Your task to perform on an android device: I'd like to contact customer service for assistance with my payment invoice inquiry.
Image 0: 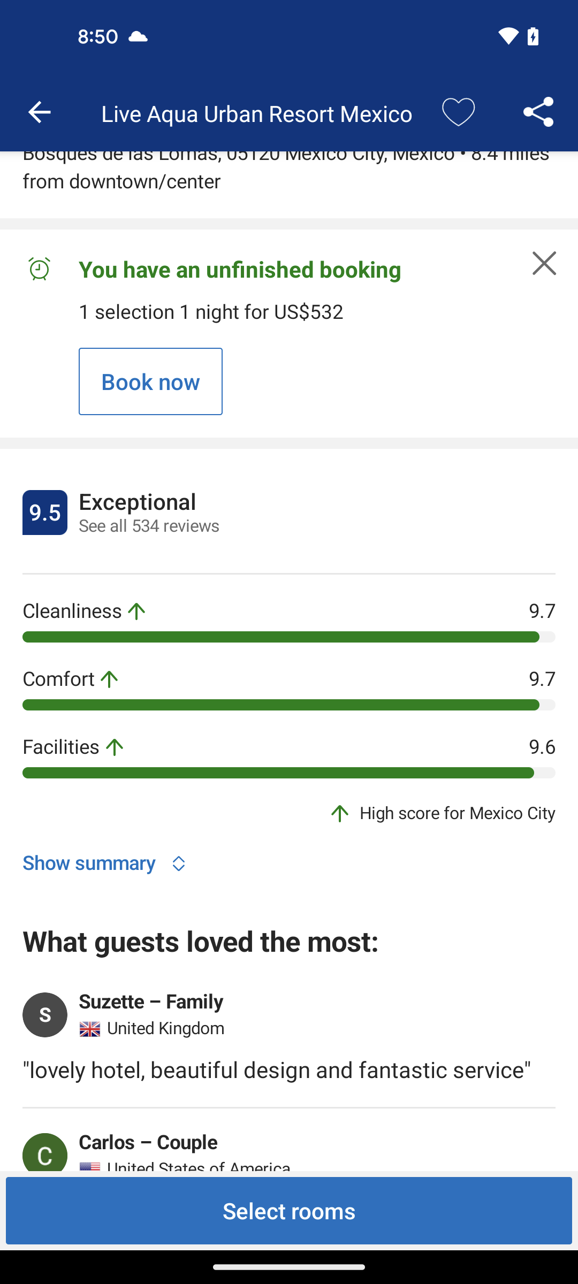
go back
Step 0: press back button
Image 1: 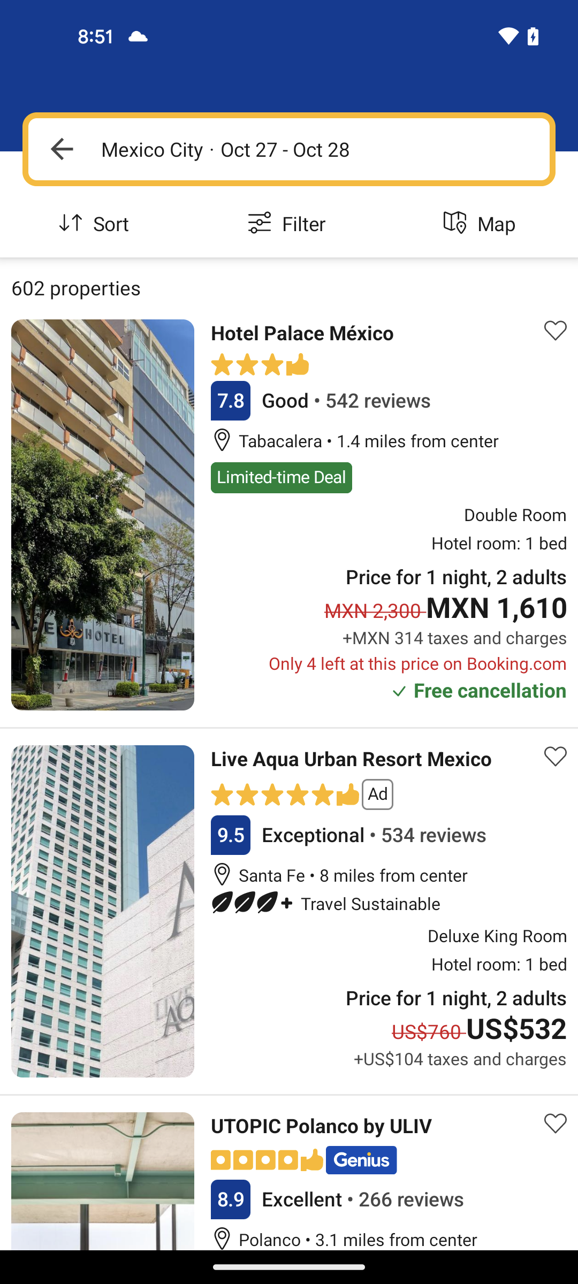
go back
Step 1: press back button
Image 2: 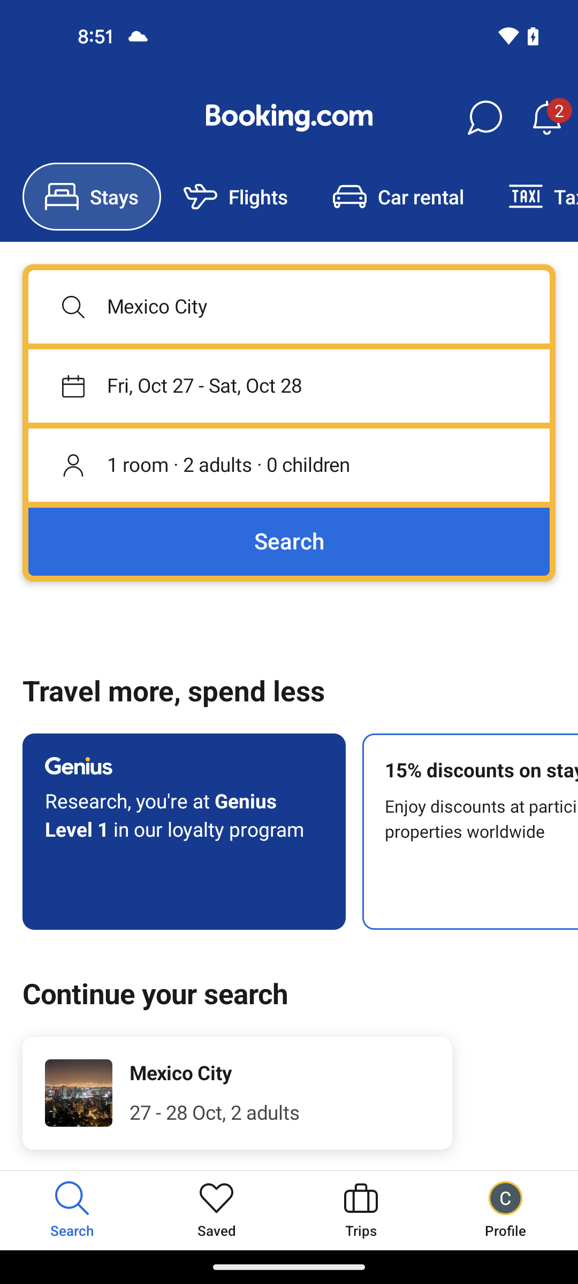
click on the profile icon at the bottom right corner of the screen
Step 2: click (506, 1210)
Image 3: 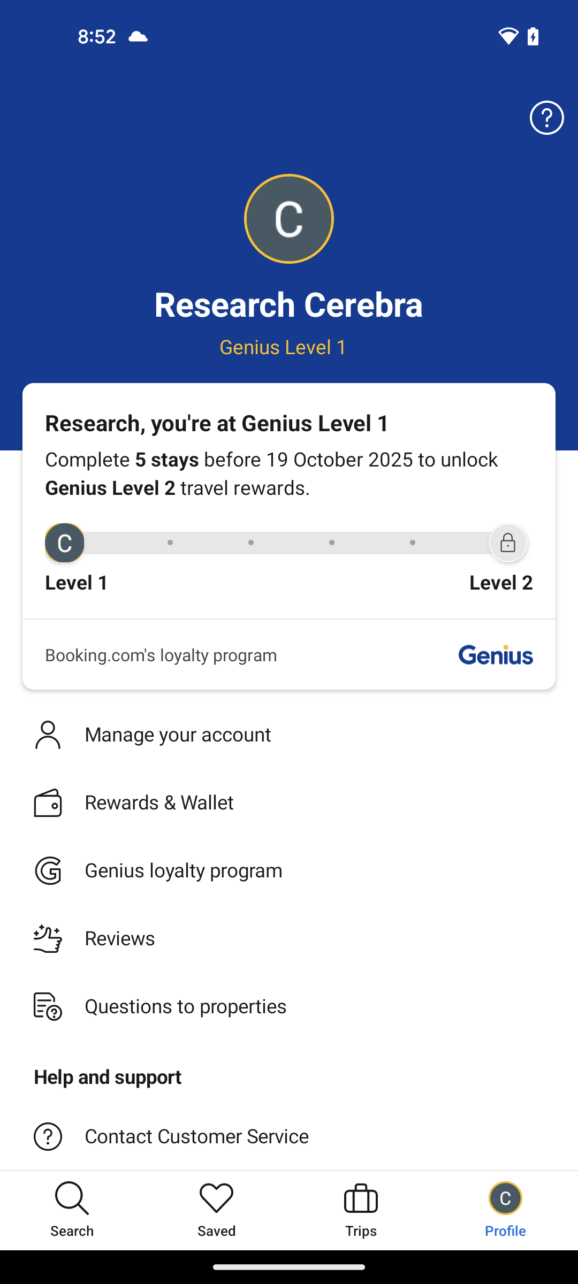
click on the Contact Customer Service option
Step 3: click (314, 1136)
Image 4: 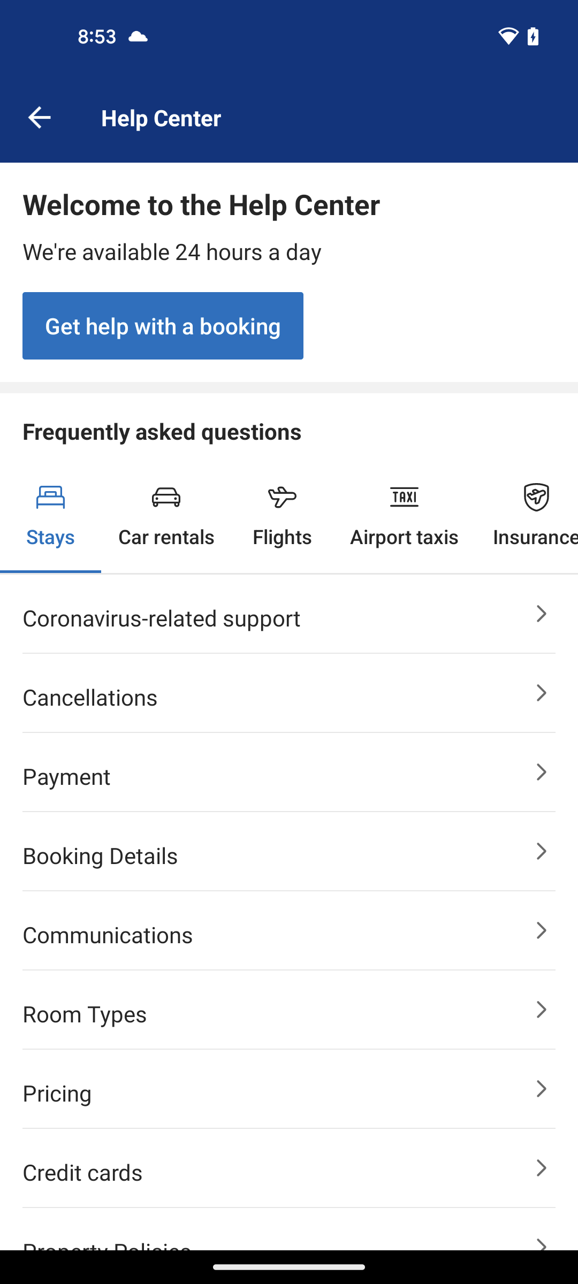
click on the Payment option
Step 4: click (269, 777)
Image 5: 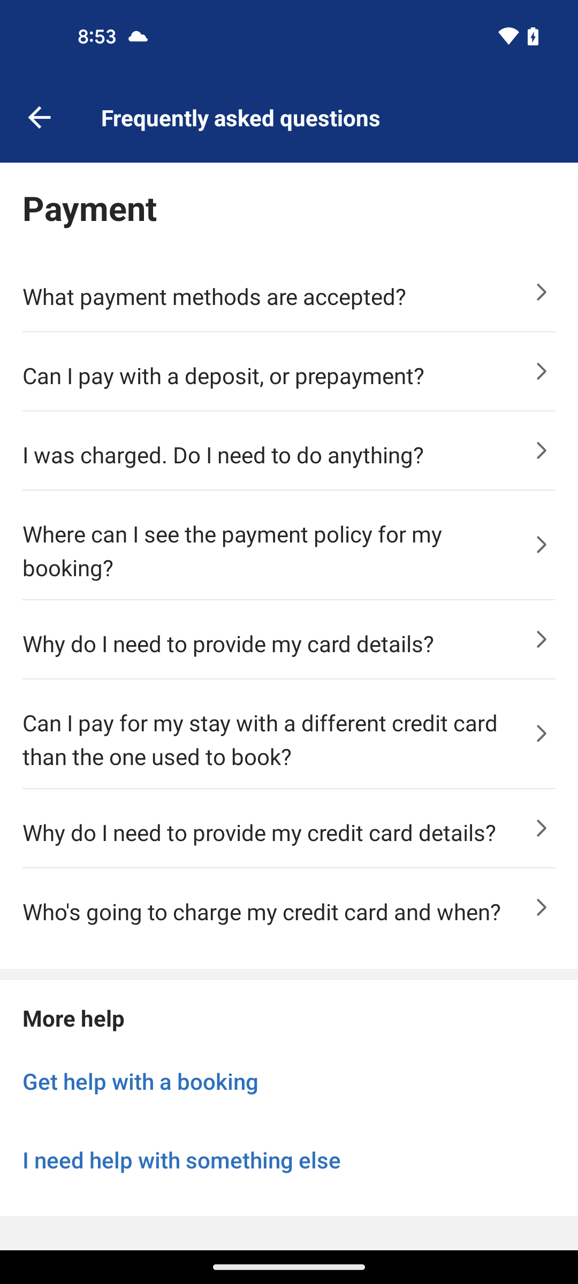
go back
Step 5: press back button
Image 6: 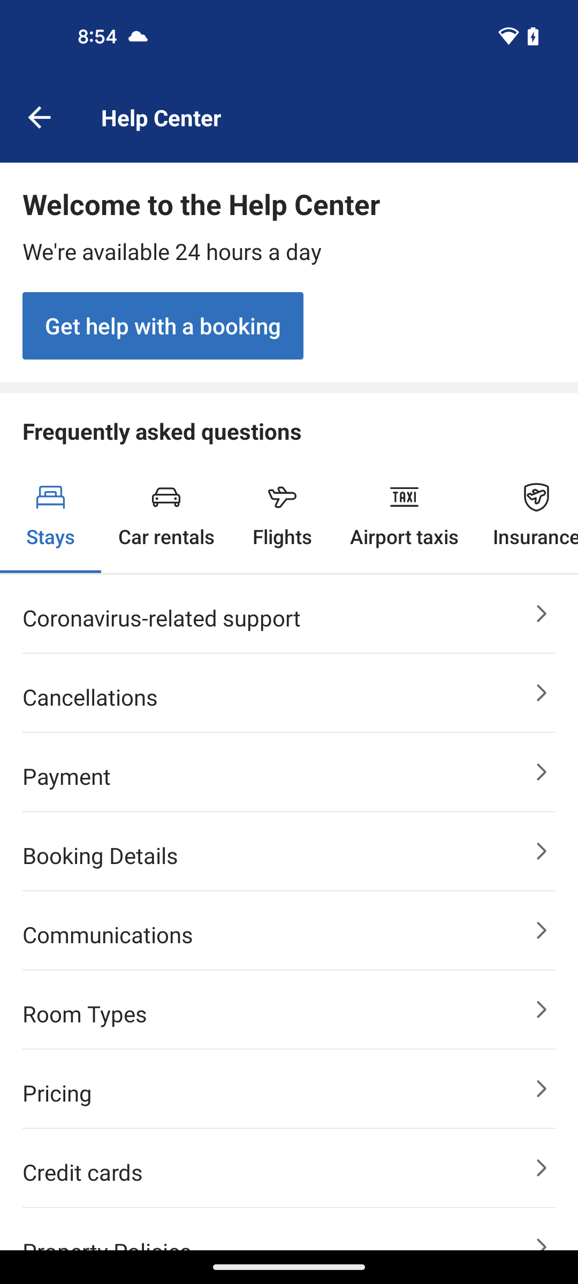
click on the booking details option
Step 6: click (269, 857)
Image 7: 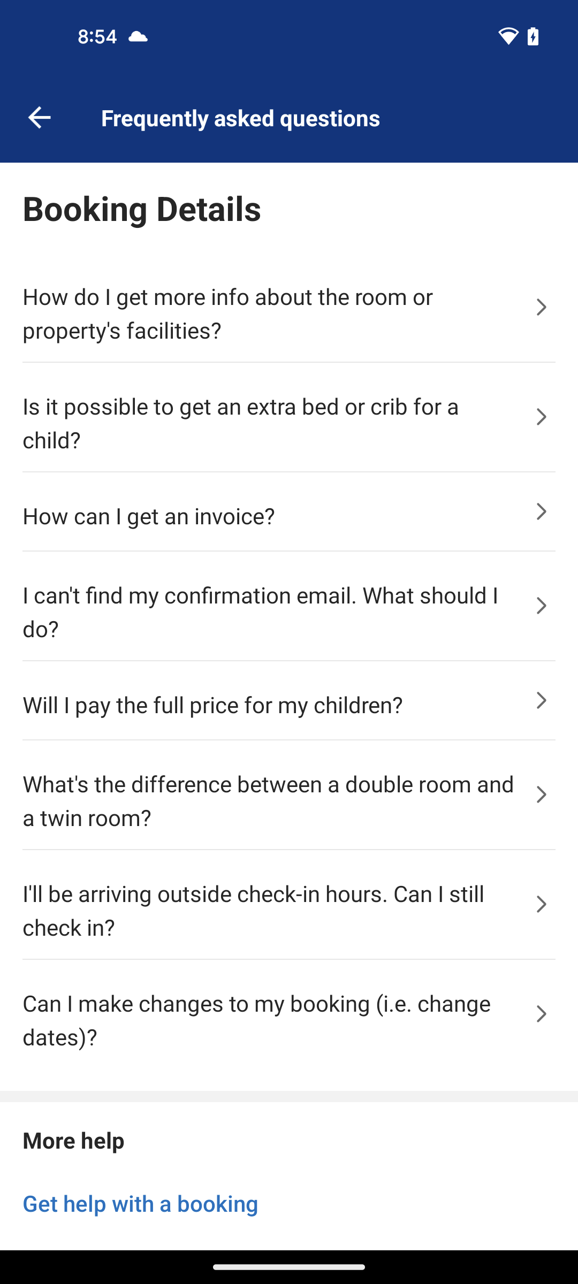
click on the How can I get an invoice option
Step 7: click (269, 517)